Your task to perform on an android device: My girlfriend Eliza and I decided to have dinner at my favorite restaurant, Bar Louie, so I'd like to give the location of the restaurant that I saved to Eliza's email address, elisaneff@hotrep.com.
Image 0: 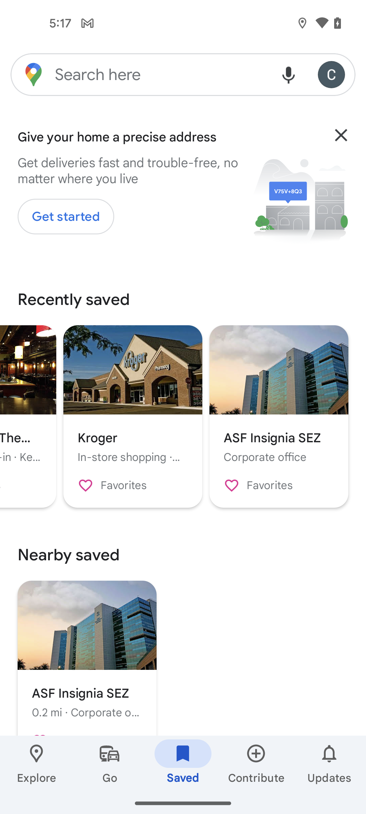
swipe right to see all saved location
Step 0: scroll left
Image 1: 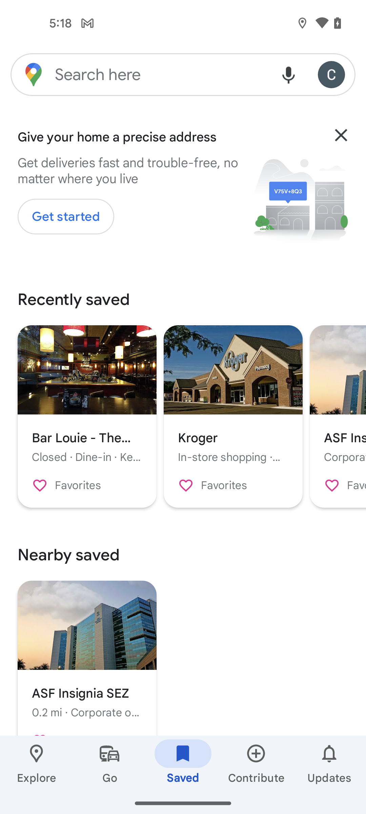
click on the location Bar Louie
Step 1: click (77, 381)
Image 2: 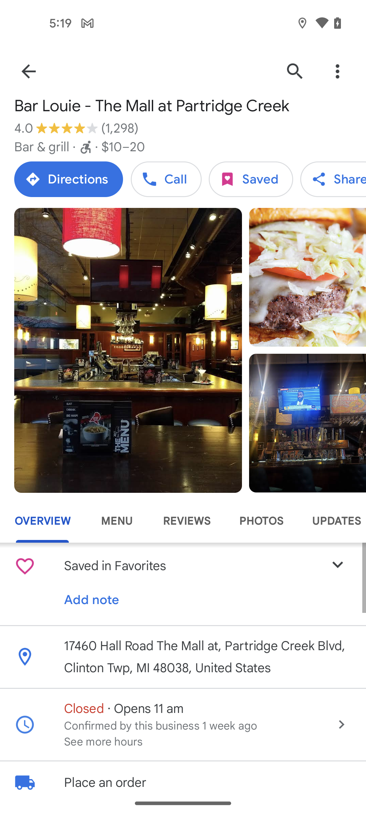
click on the share button
Step 2: click (333, 179)
Image 3: 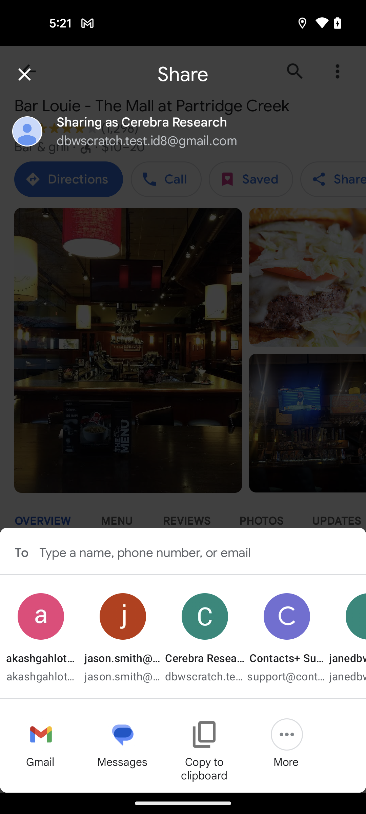
select the Gmail app at the bottom left corner of the screen
Step 3: click (40, 751)
Image 4: 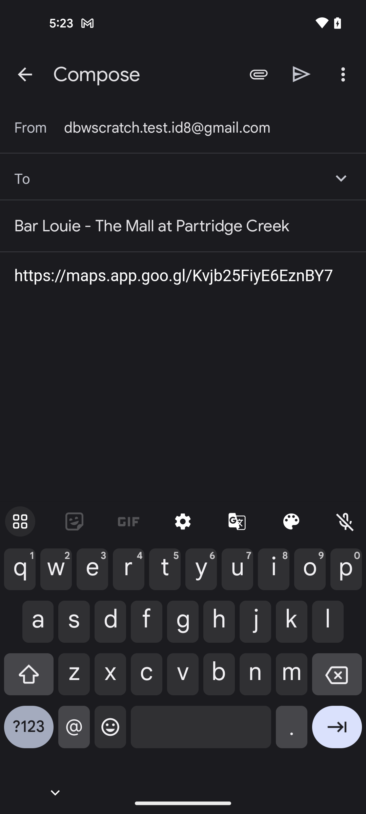
enter the email I'd of receiver elisaneff@hotrep.com
Step 4: type "elisaneff@hotrep.com"
Image 5: 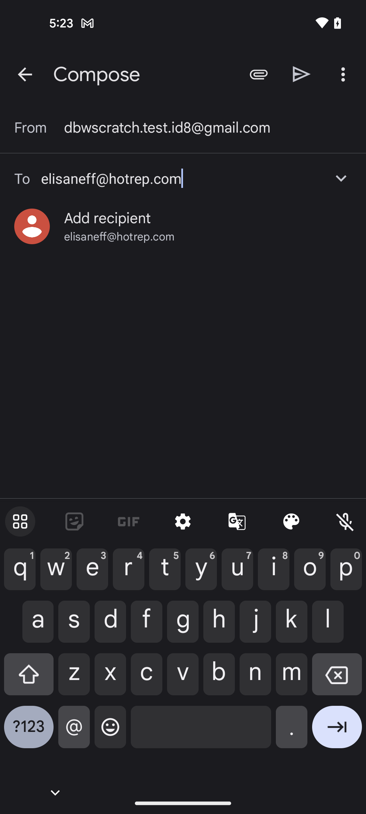
select the email id
Step 5: click (107, 218)
Image 6: 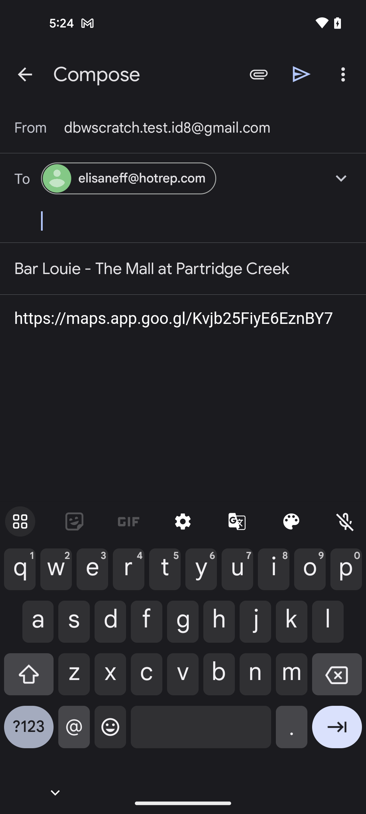
click on the send icon at the top right side of the screen
Step 6: click (302, 74)